Your task to perform on an android device: I walk every day, thus I require walking shoes. In the Tata CLiQ app, look for walking shoes for women.
Image 0: 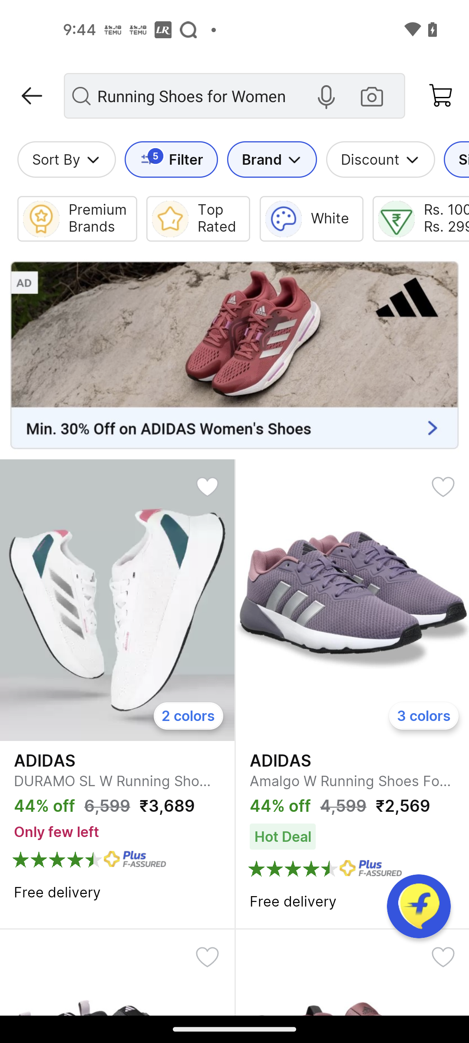
Open Tata CLiQ app
Step 0: open app "Tata CLiQ"
Image 1: 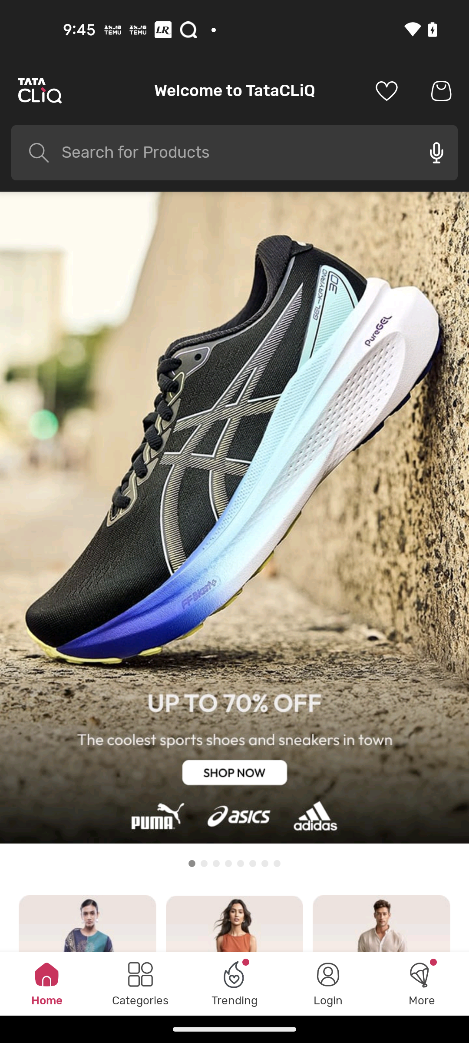
Go to the search bar
Step 1: click (77, 153)
Image 2: 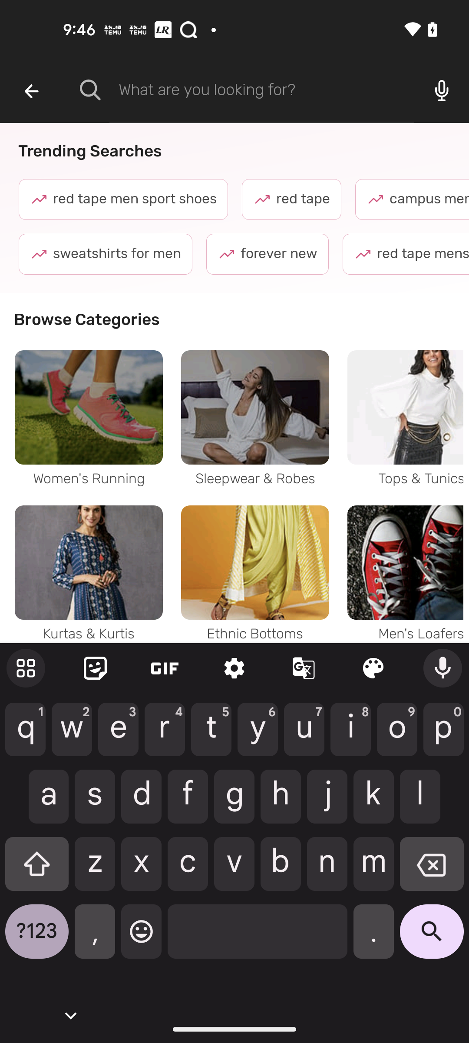
Search for walking shoes for women
Step 2: type "walking shoes for women"
Image 3: 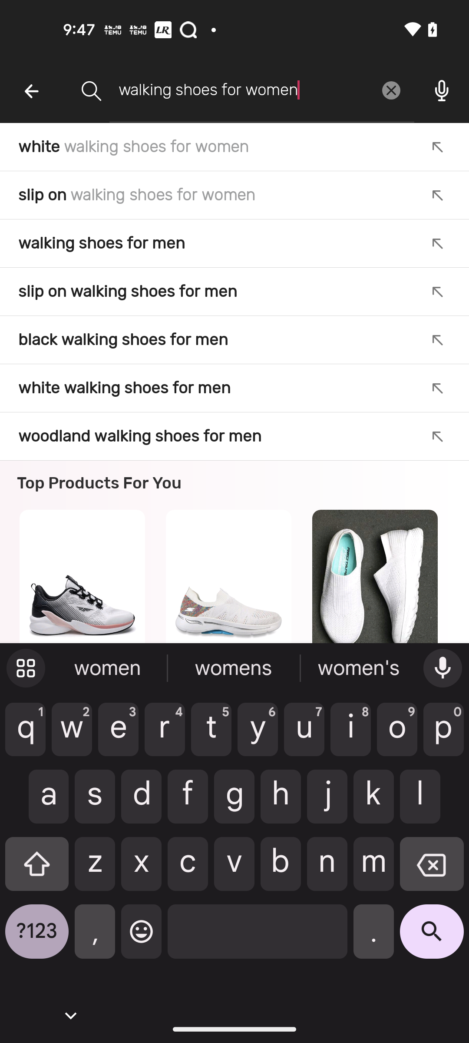
Click on the search icon at the bottom right corner of the screen
Step 3: click (432, 938)